Your task to perform on an android device: I have saved an online book link with the title "Science fiction" in the Keep Notes. Search Direct Descent note in the Keep Notes app.
Image 0: 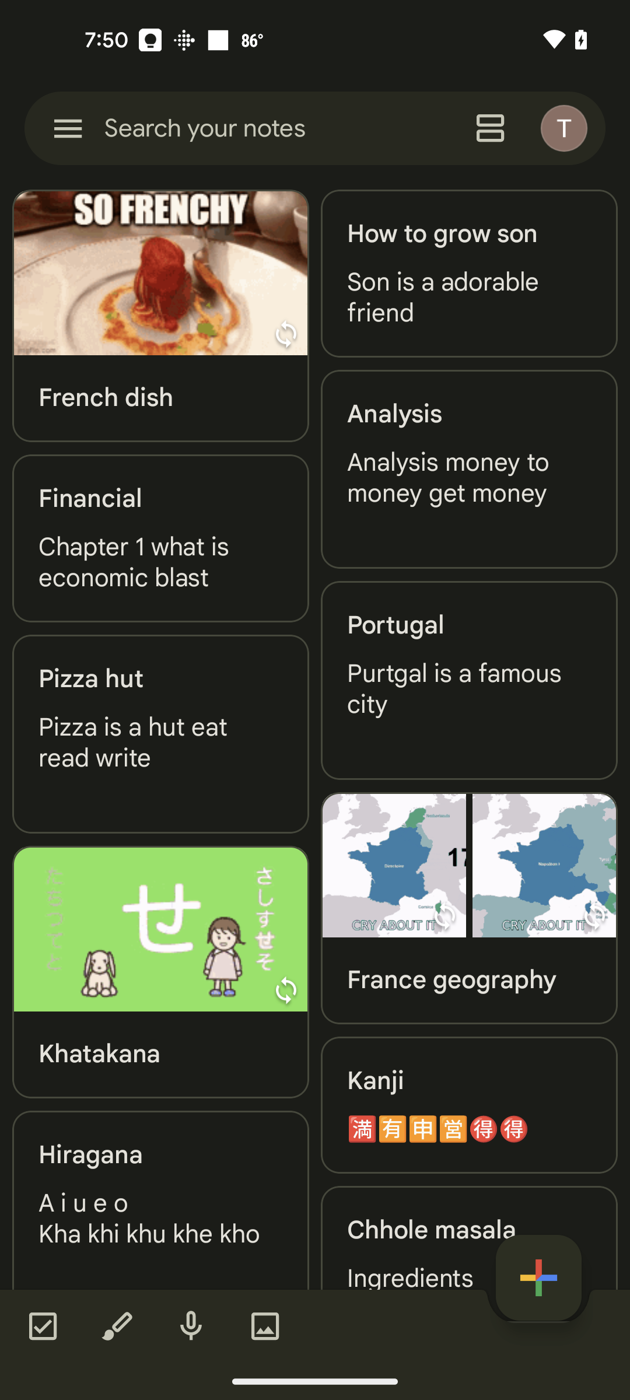
Click on the search bar at the top of the screen
Step 0: click (315, 128)
Image 1: 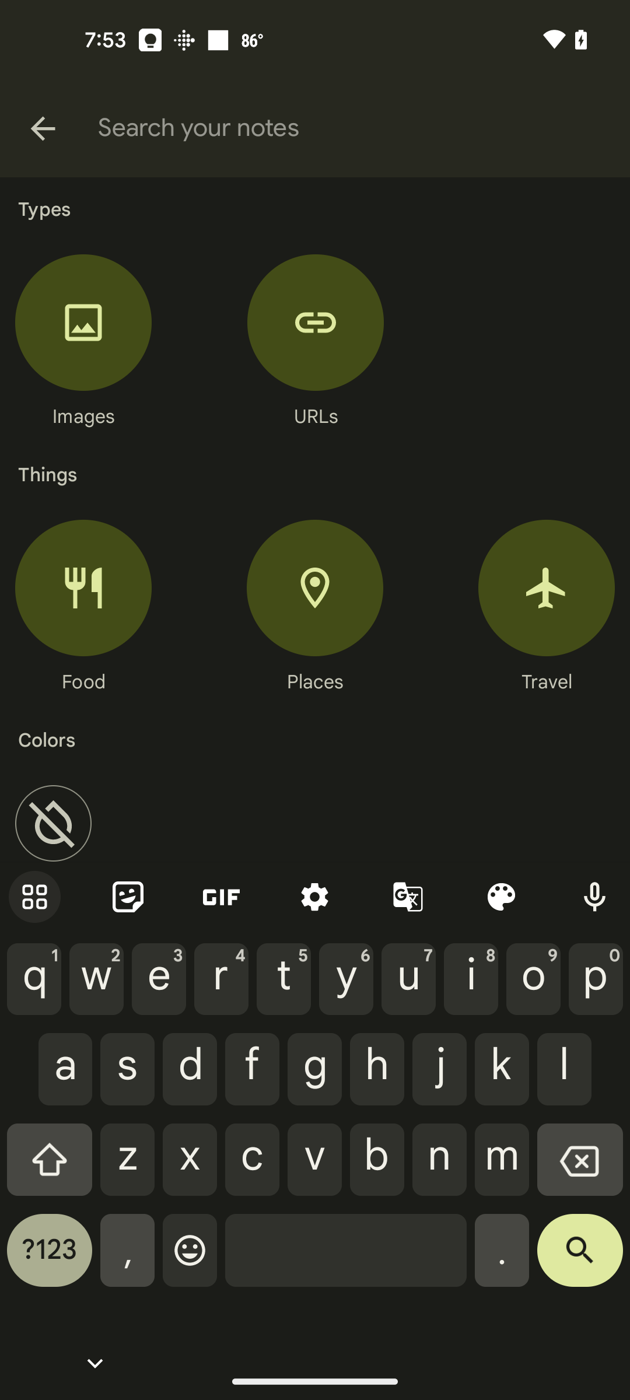
Type Direct Descent
Step 1: type "Direct Descent"